Your task to perform on an android device: My mother accidentally damaged my window glass, so I need to replace the stained glass, therefore I want to use the Etsy app to search for stained window glass .
Image 0: 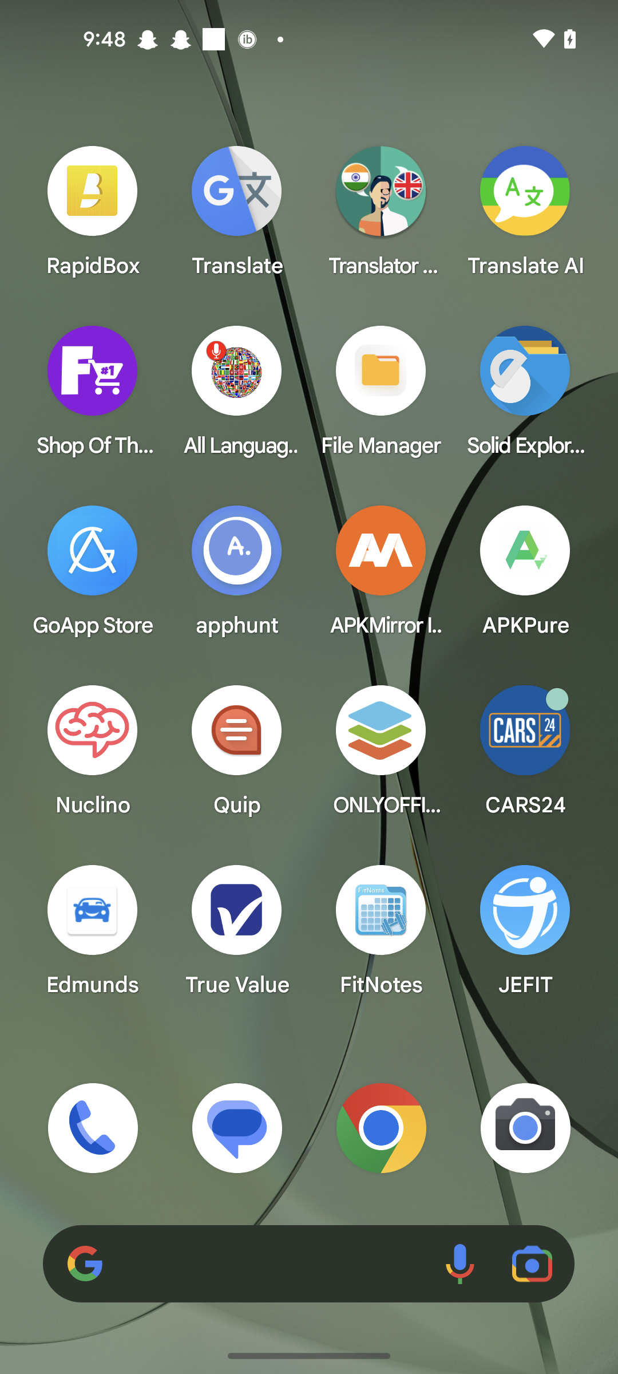
open the Etsy app
Step 0: open app "Etsy"
Image 1: 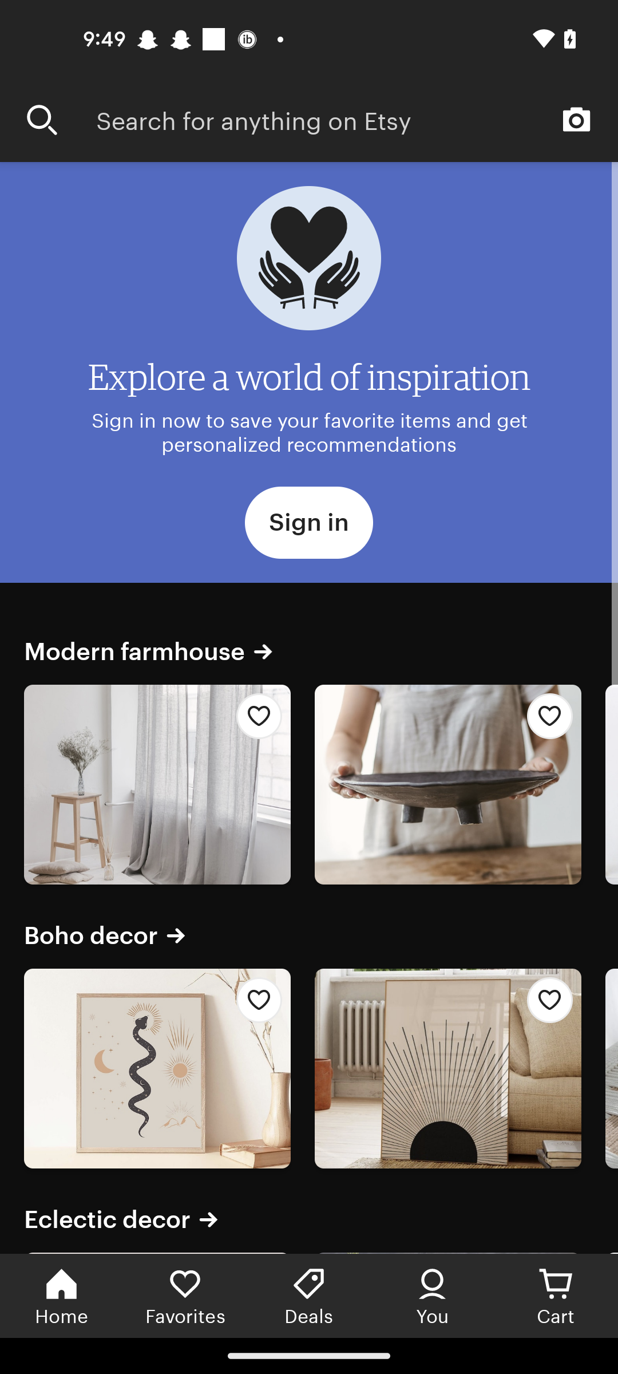
Click on the search bar
Step 1: click (357, 119)
Image 2: 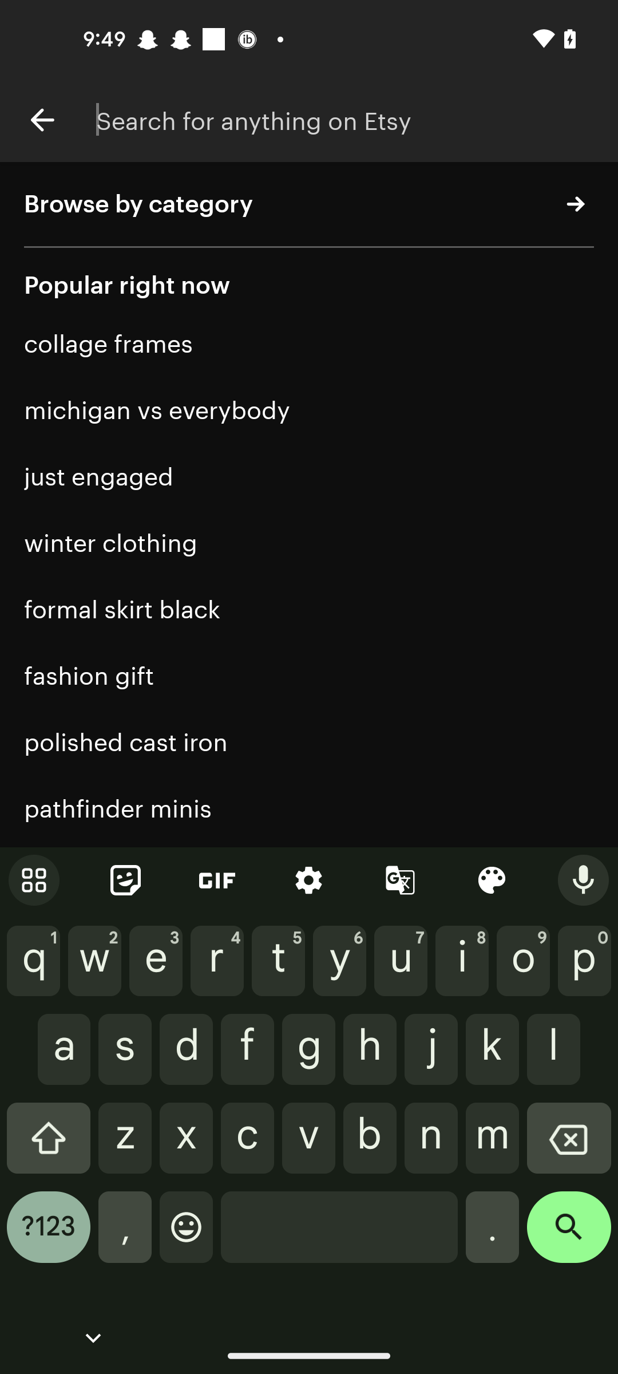
Enter a product as stained window glass
Step 2: type "stained window glass"
Image 3: 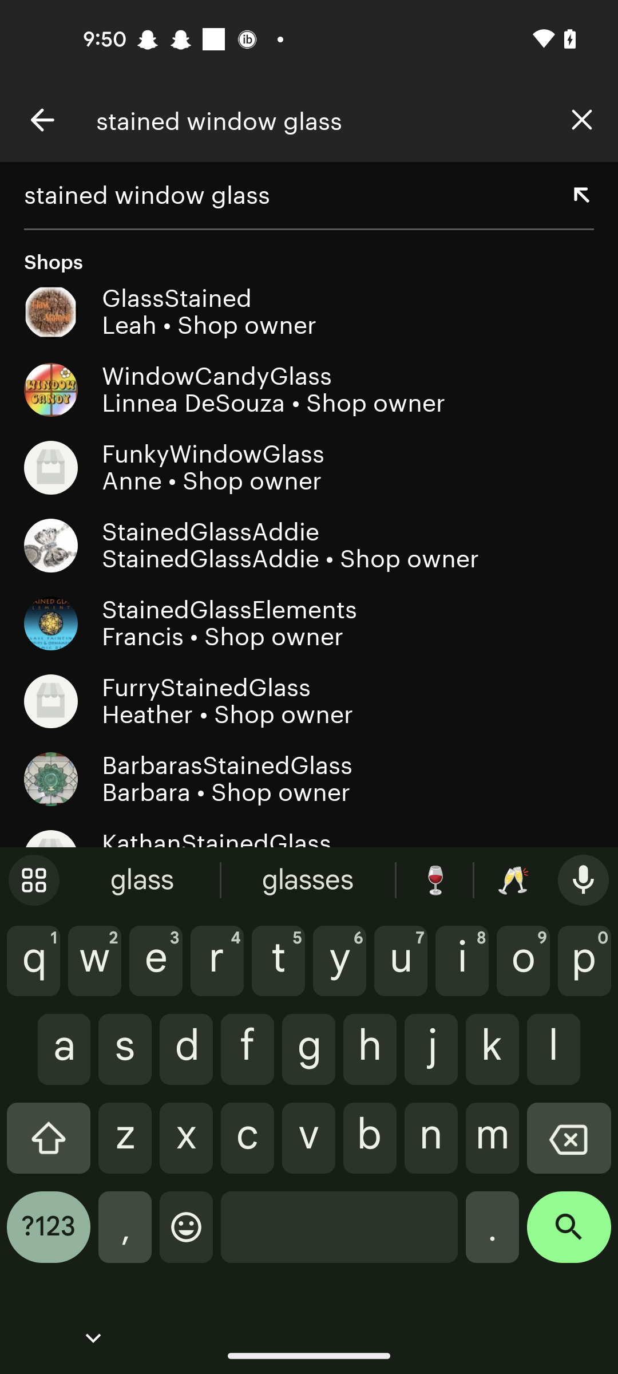
Click on the search icon at the bottom right corner of the screen 
Step 3: click (569, 1235)